Your task to perform on an android device: I want to look at my progress so as to get motivated towards performing meditations regularly. Track the progress in the Insight Timer app.
Image 0: 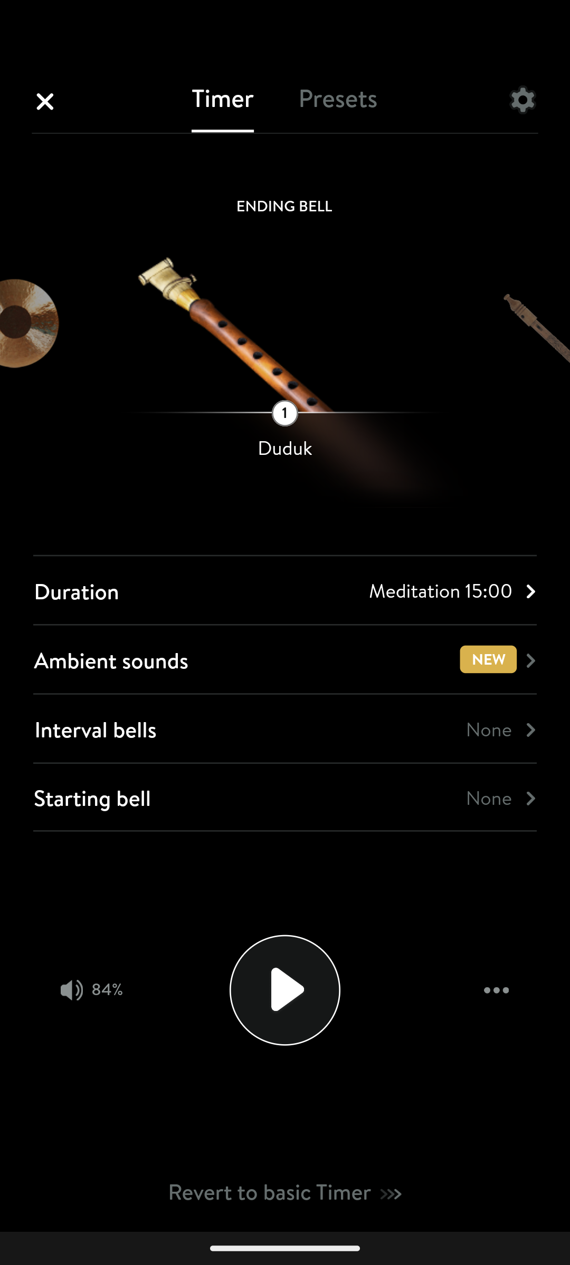
Get back to the previous page of the app
Step 0: press back button
Image 1: 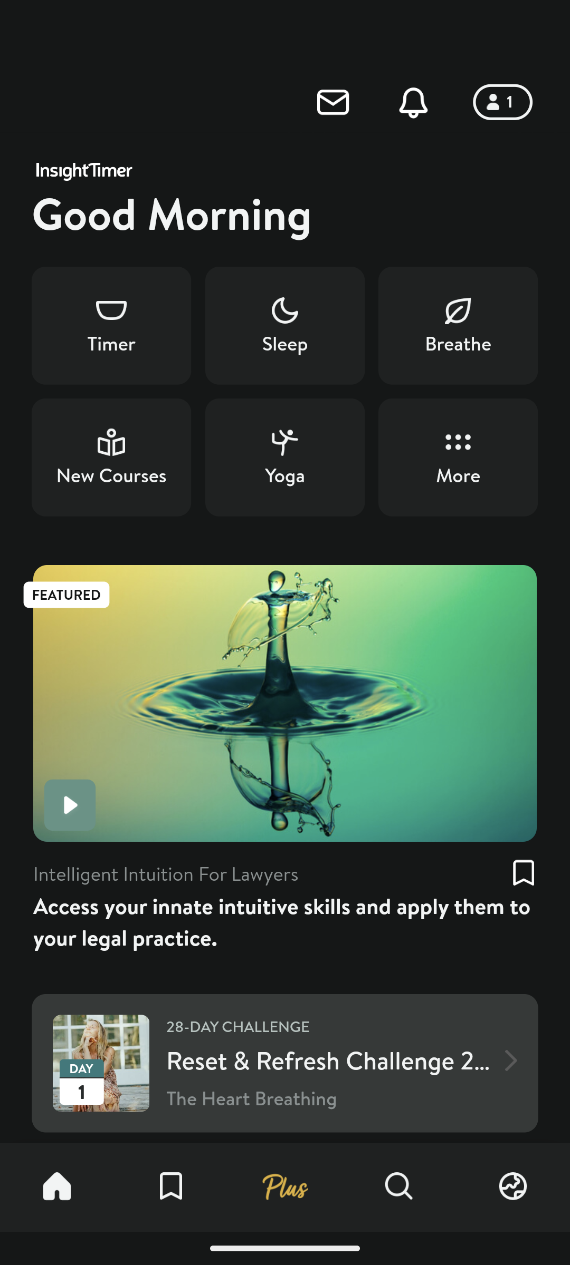
Click on the More button
Step 1: click (458, 457)
Image 2: 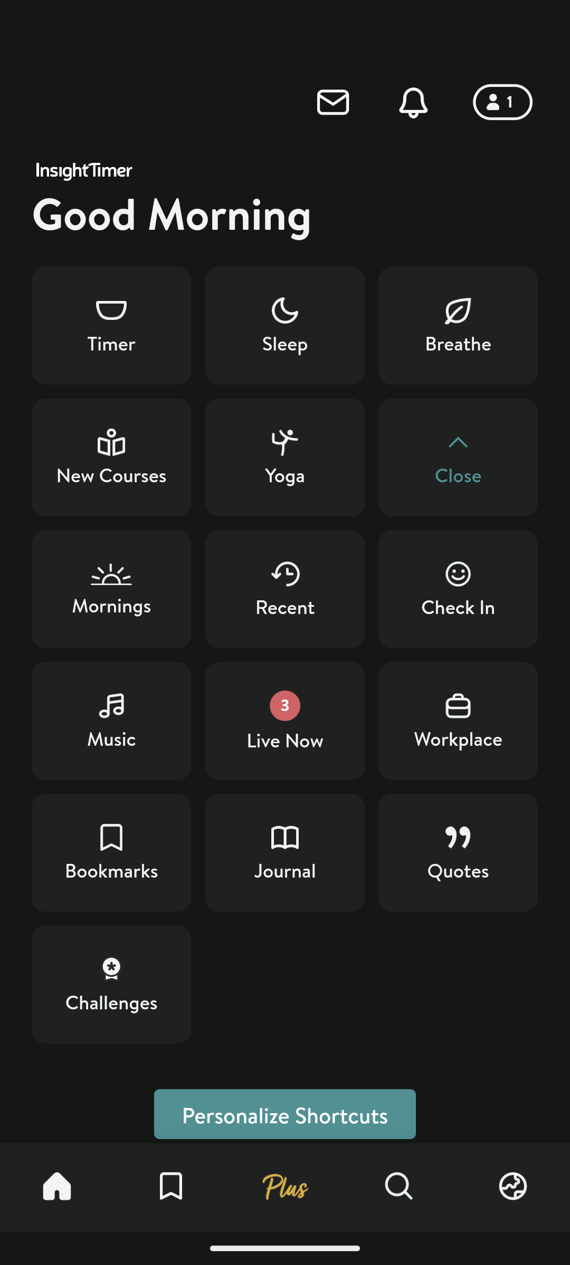
Click on the recent category
Step 2: click (284, 589)